Your task to perform on an android device: After a long time I decided to listen to my favorite music, so search for the classical music in the Audiomack app.
Image 0: 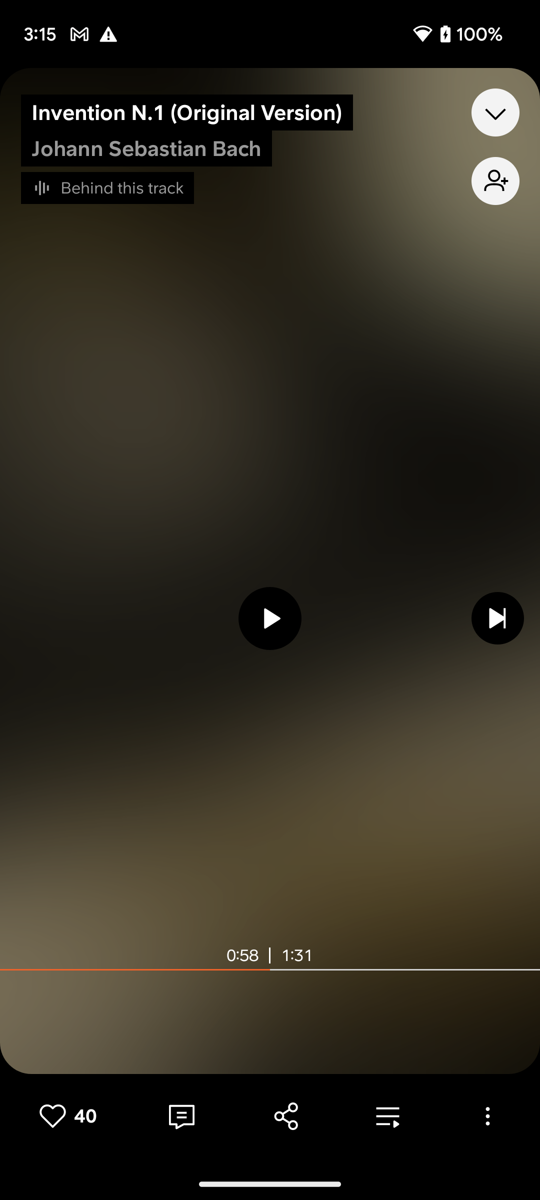
Open the Audiomack app.
Step 0: open app "Audio­mack"
Image 1: 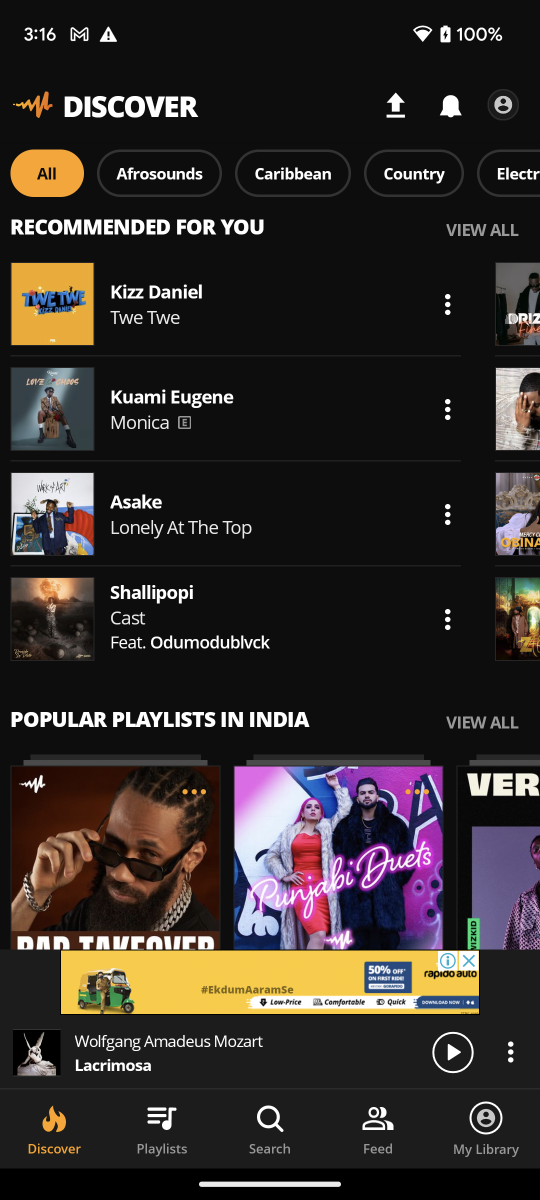
Click on the search icon at the bottom of the screen to search for the classical music.
Step 1: click (269, 1118)
Image 2: 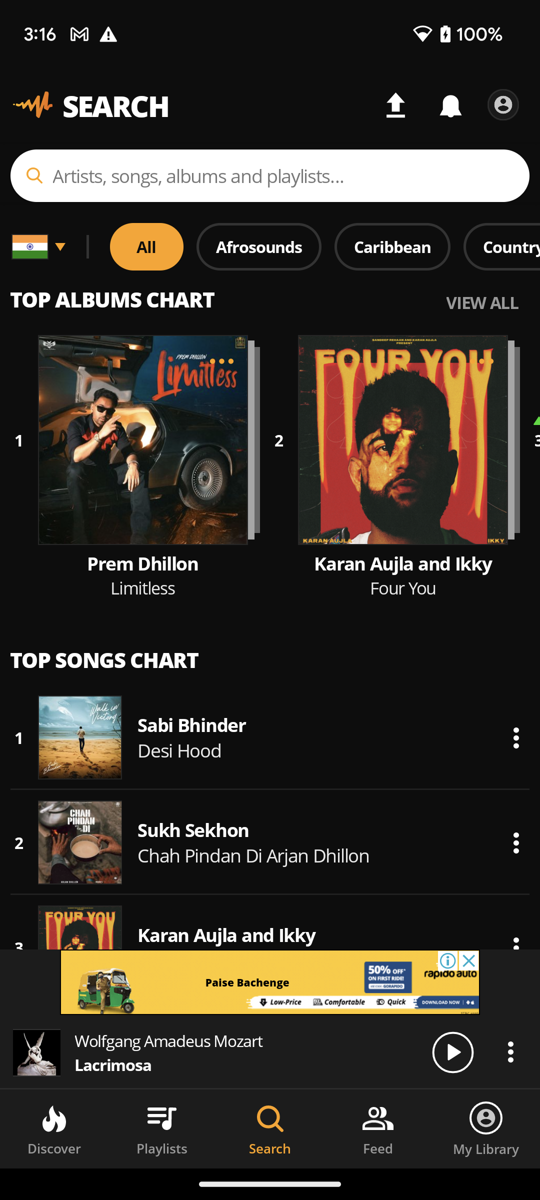
Click on the search bar at the top of the screen to search for the classical music.
Step 2: click (269, 175)
Image 3: 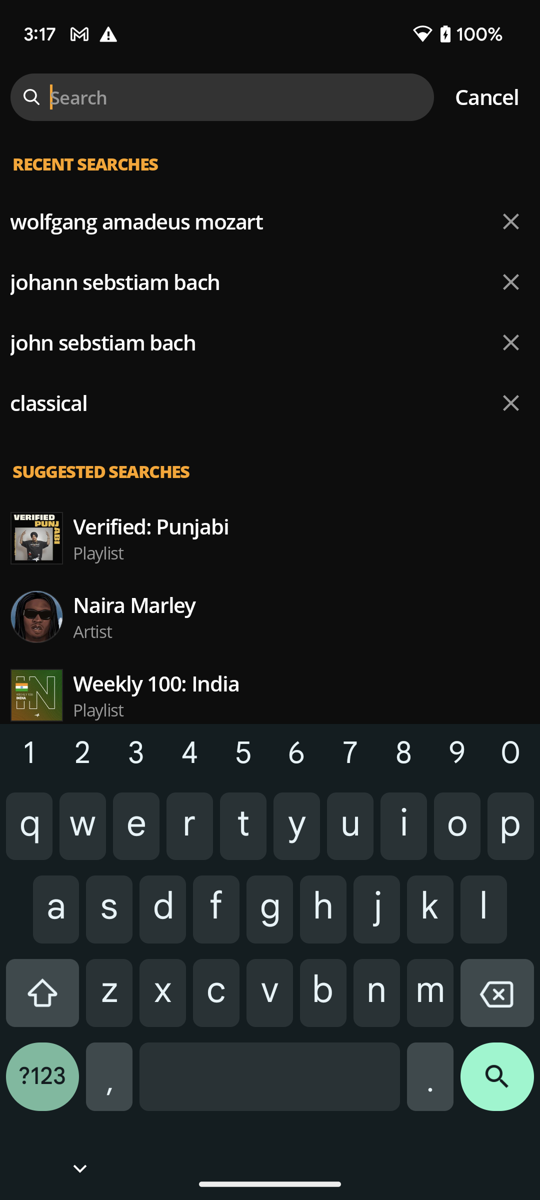
Type Classical Music in the search bar to search for the music.
Step 3: type "Classical Music"
Image 4: 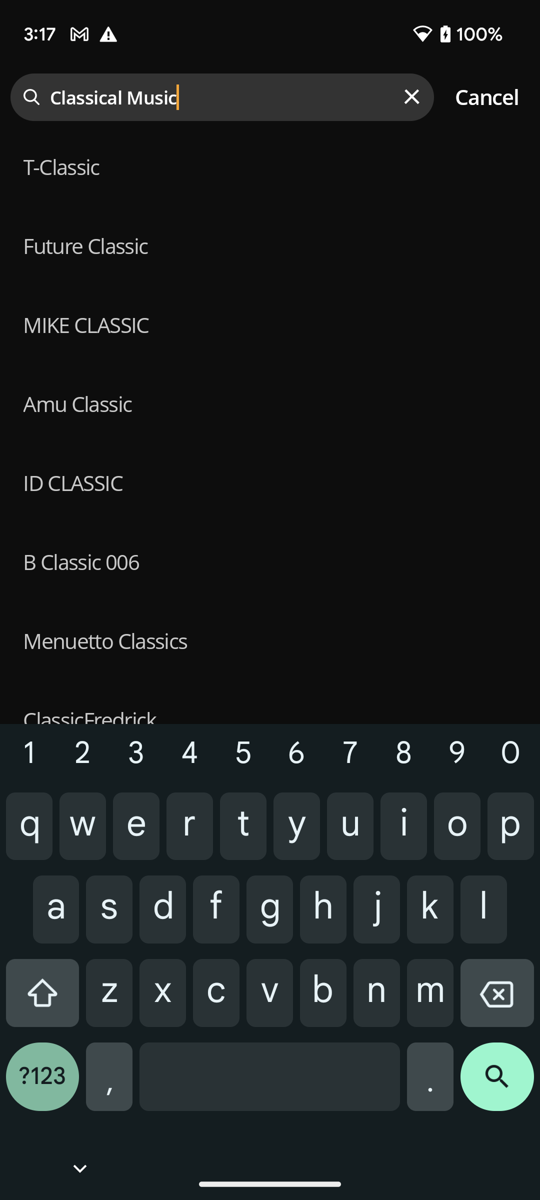
Click on the search icon at the bottom of the screen to view the search result.
Step 4: click (511, 1051)
Image 5: 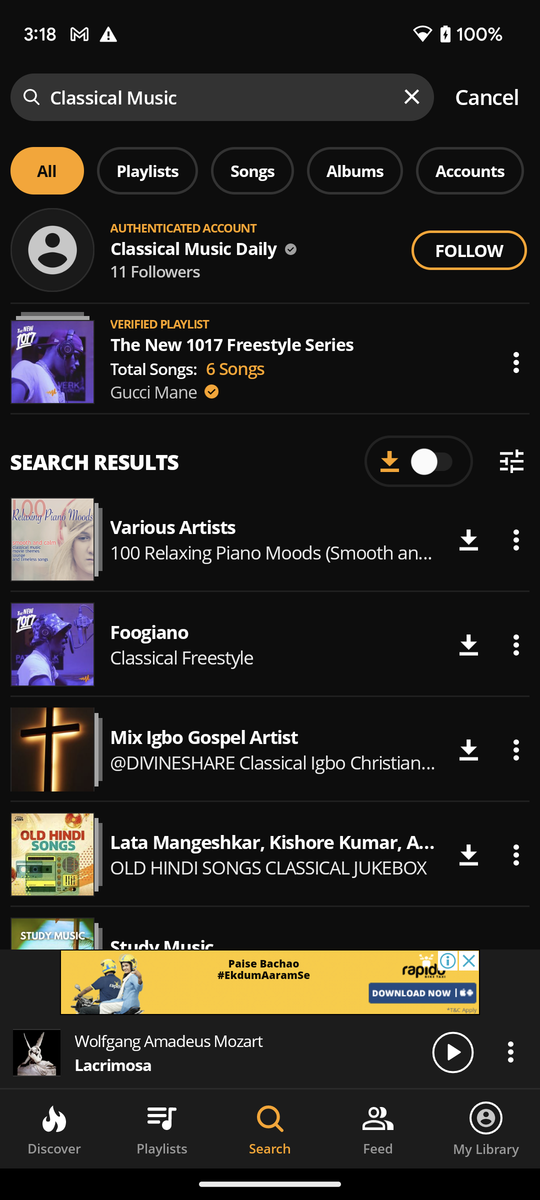
Scroll down to view more search result.
Step 5: scroll down
Image 6: 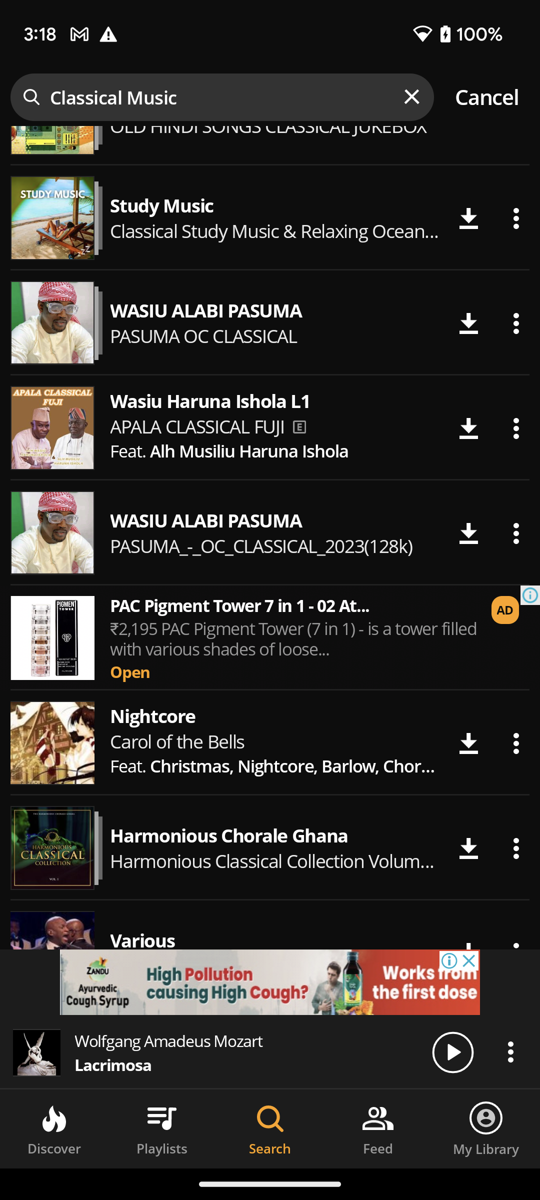
Scroll down to view more search result.
Step 6: scroll down